Your task to perform on an android device: i would like to view the specifics of paris bakery brown family bread with the help of big BFS app
Image 0: 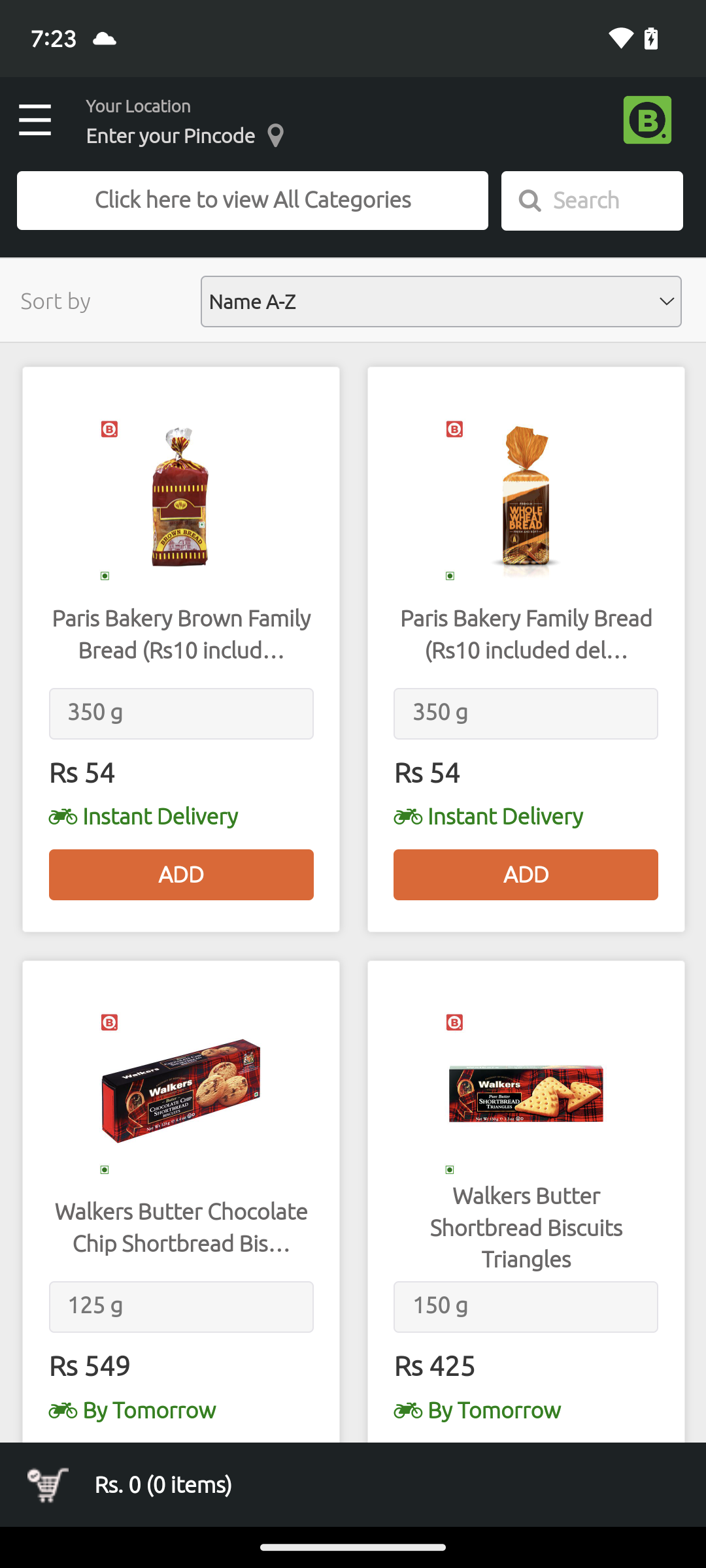
click on the first option (paris bakery brown family bread)  at the upper left side of the screen to view the details 
Step 0: click (180, 499)